Your task to perform on an android device: Open the myTuner radio app and browse Back to the 80s radio station that is available.
Image 0: 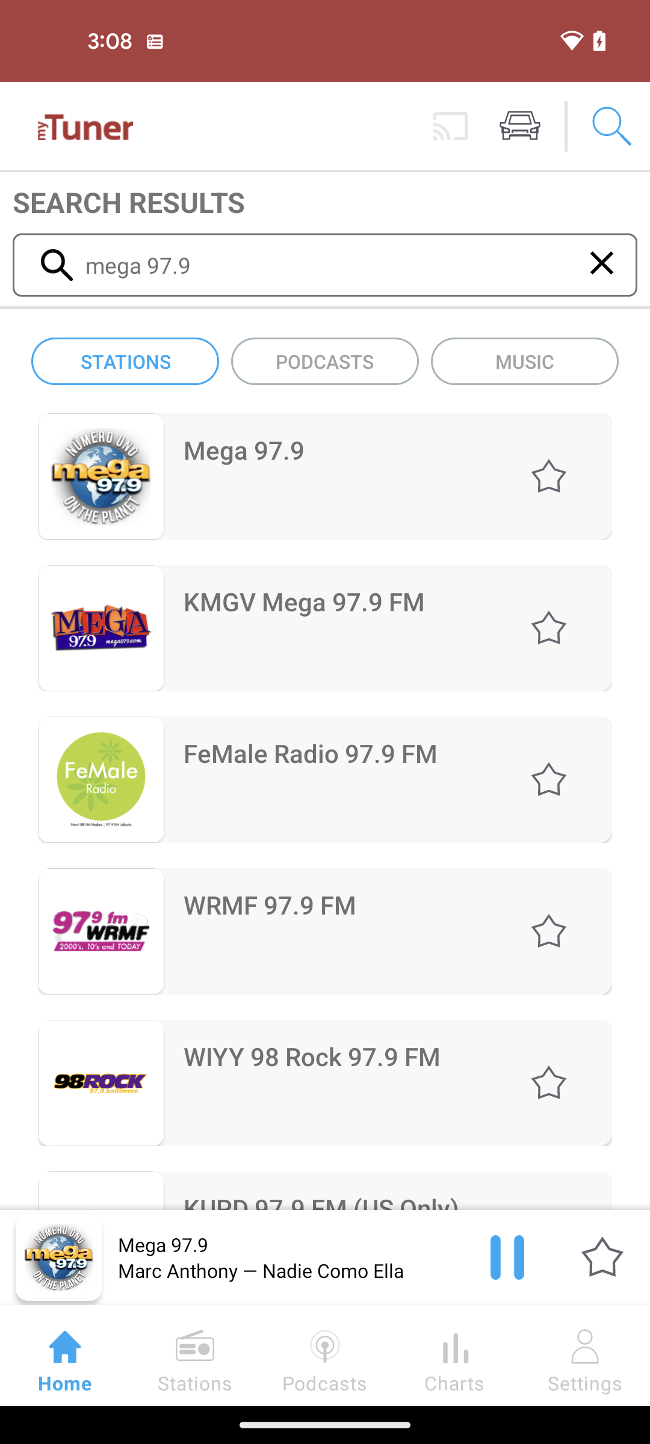
Tap on the stations option at the bottom of the screen
Step 0: click (195, 1355)
Image 1: 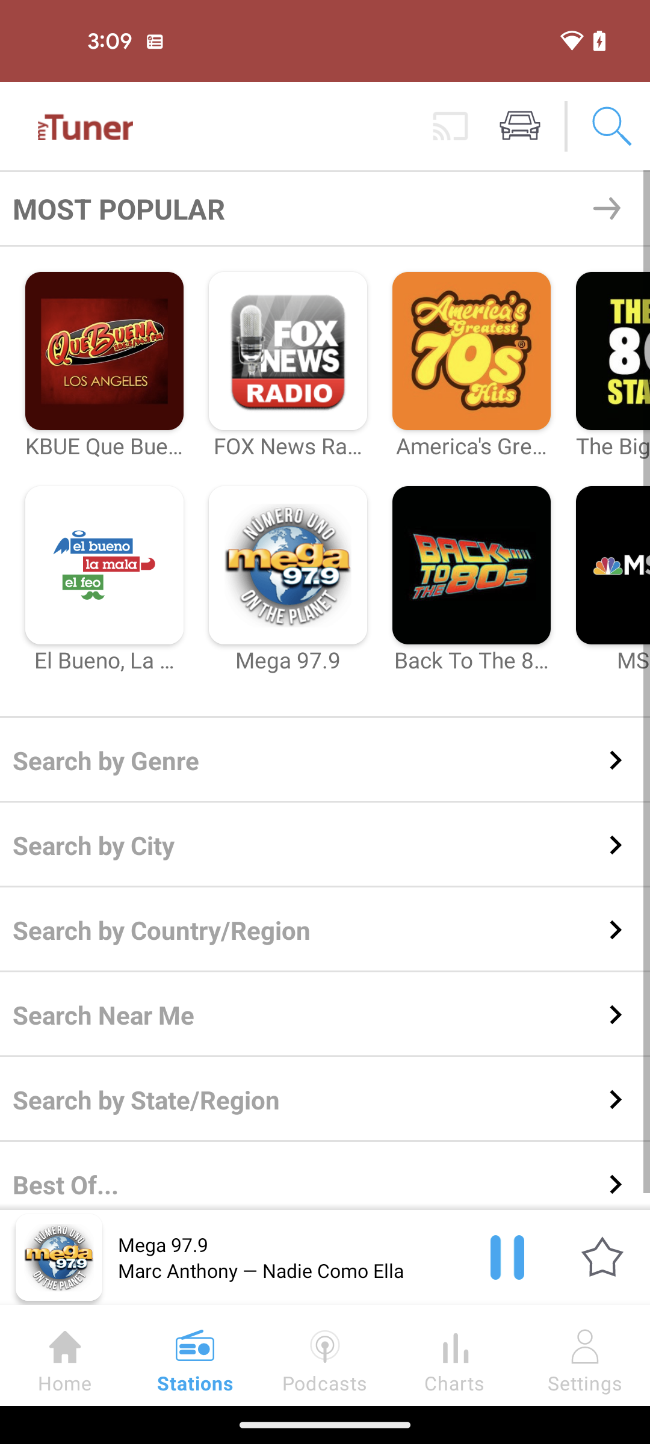
Click on the Back to the 80s radio station
Step 1: click (471, 565)